Your task to perform on an android device: I'd want to identify the plants by taking a picture of them  to find out what species they are in the Plantum app.
Image 0: 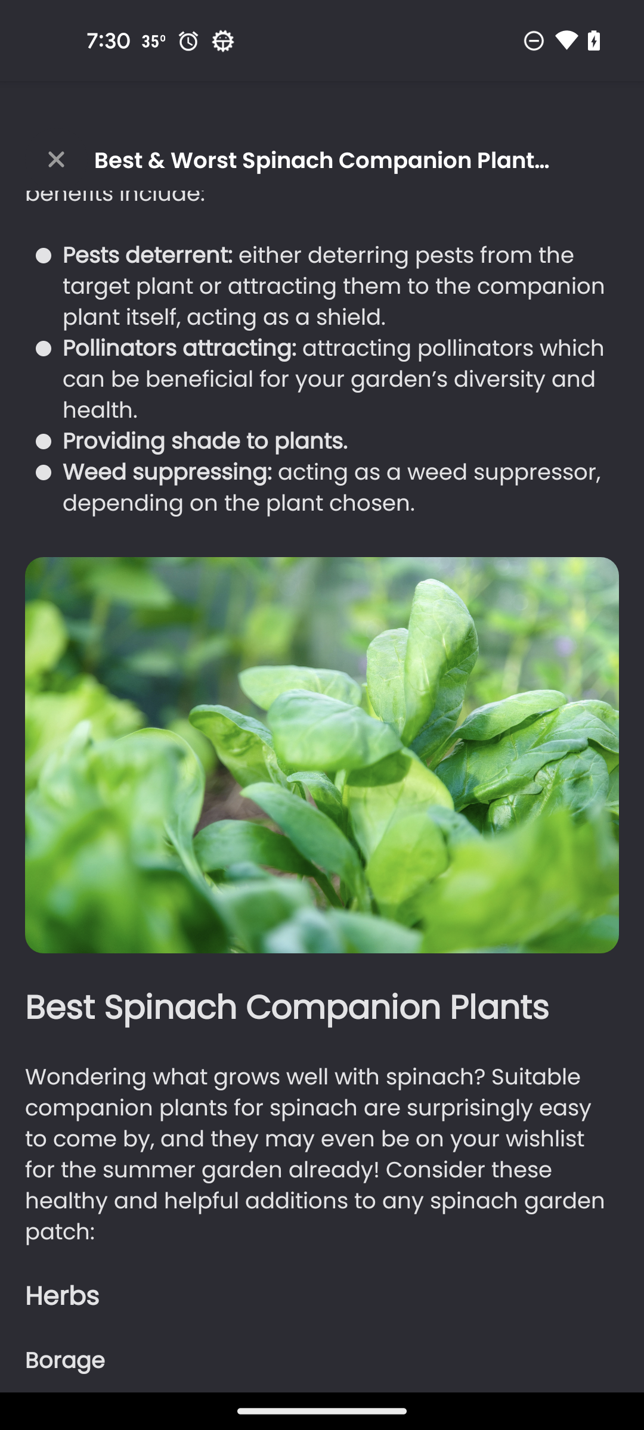
open the Plantum app.
Step 0: open app "Plantum"
Image 1: 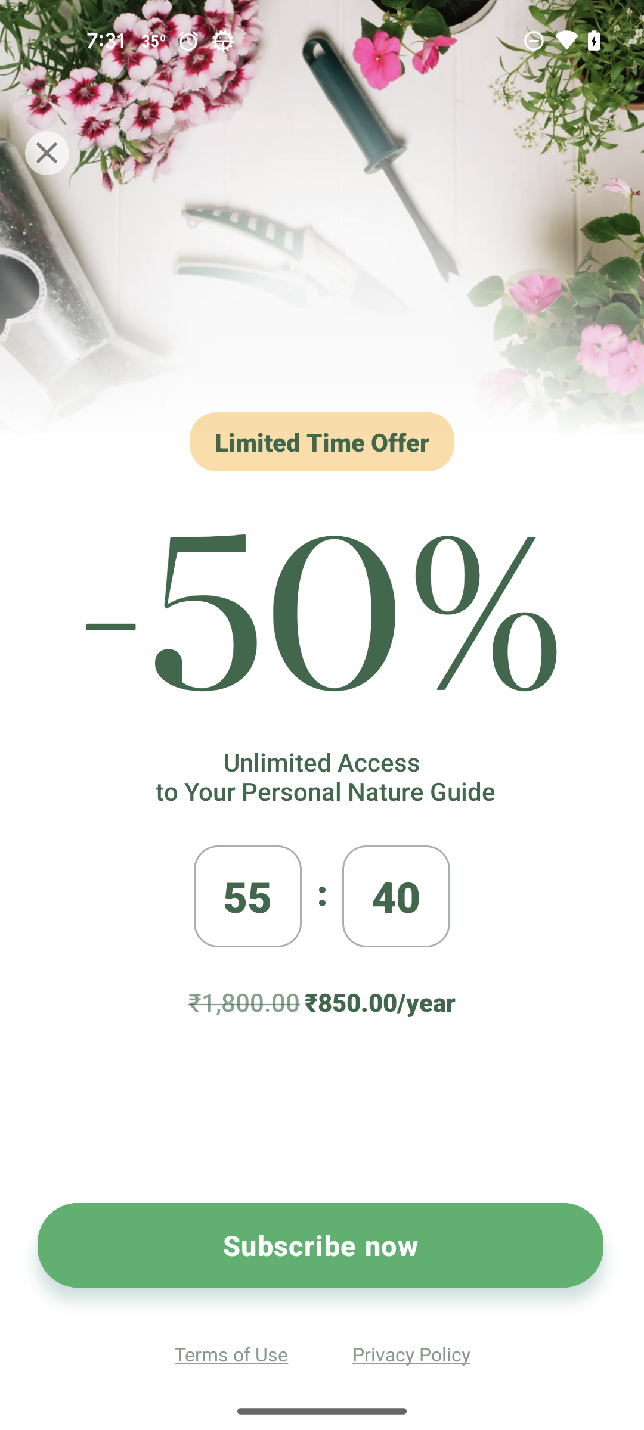
Close the Ad
Step 1: click (47, 153)
Image 2: 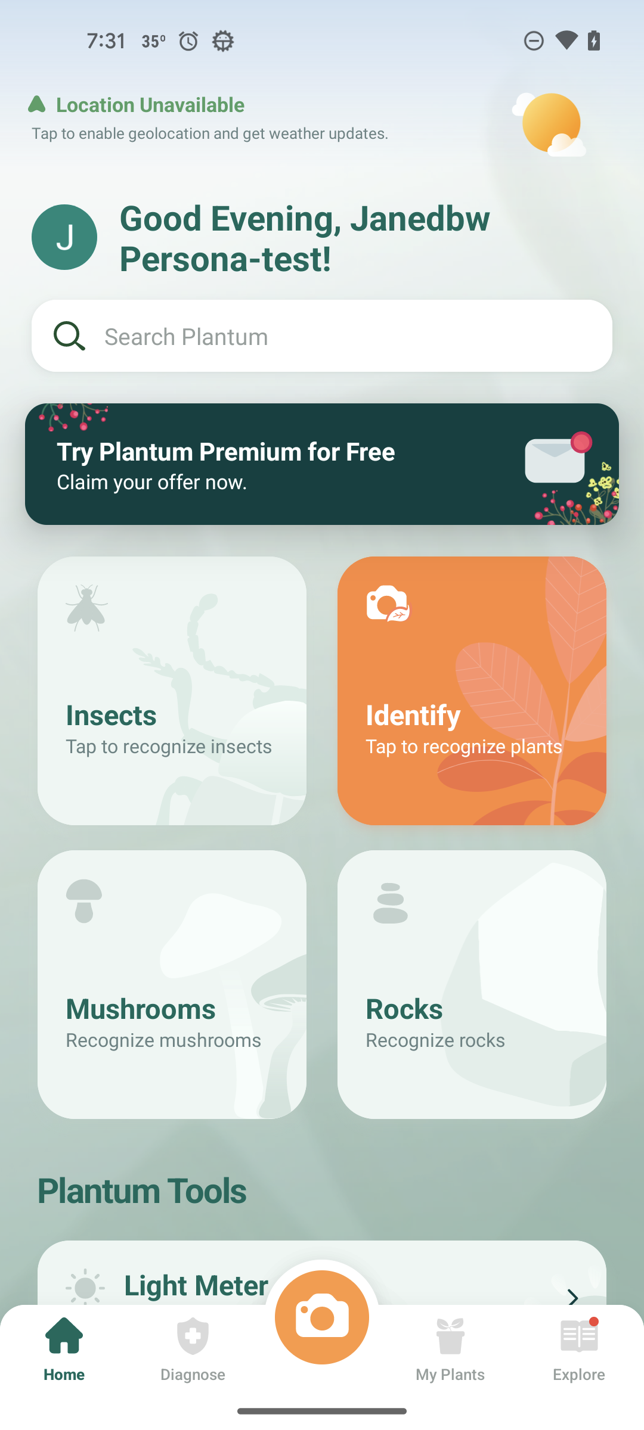
Click on the camera icon 
Step 2: click (321, 1336)
Image 3: 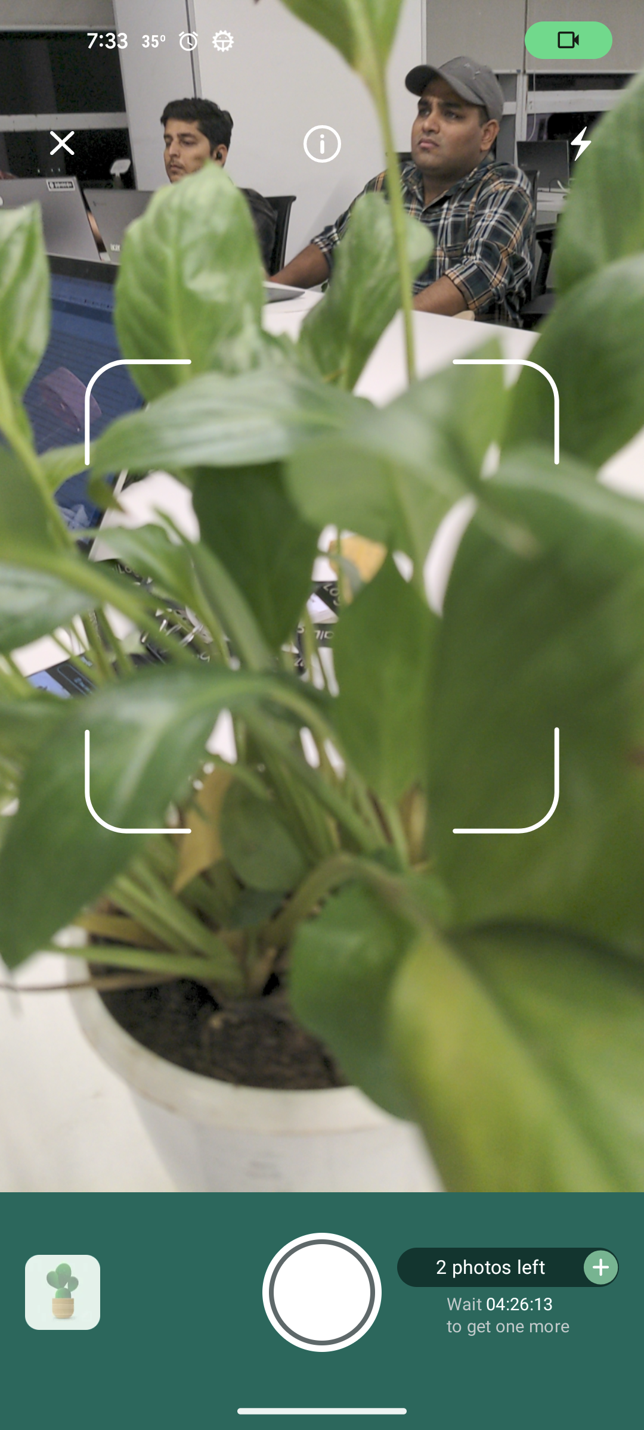
Click on the  button 
Step 3: click (322, 1292)
Image 4: 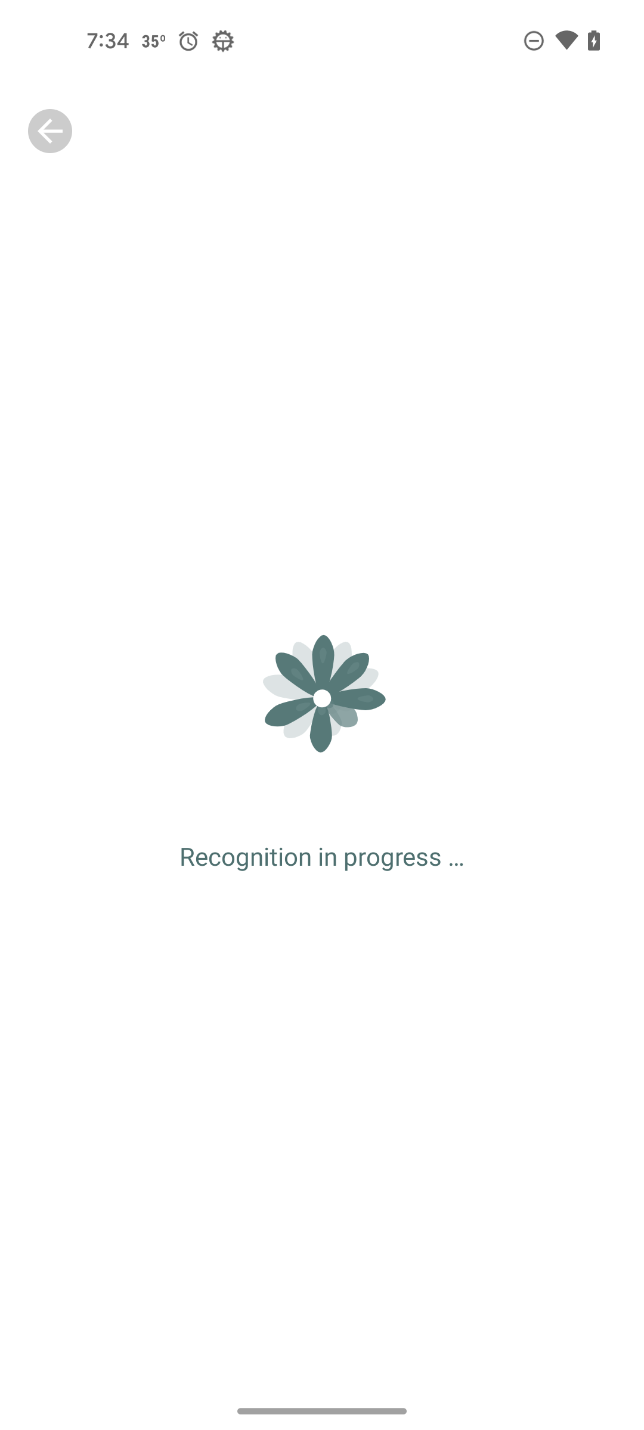
Click on the  button 
Step 4: wait